Your task to perform on an android device: I want to look for men's clothes style inspirations on the Amazon app.
Image 0: 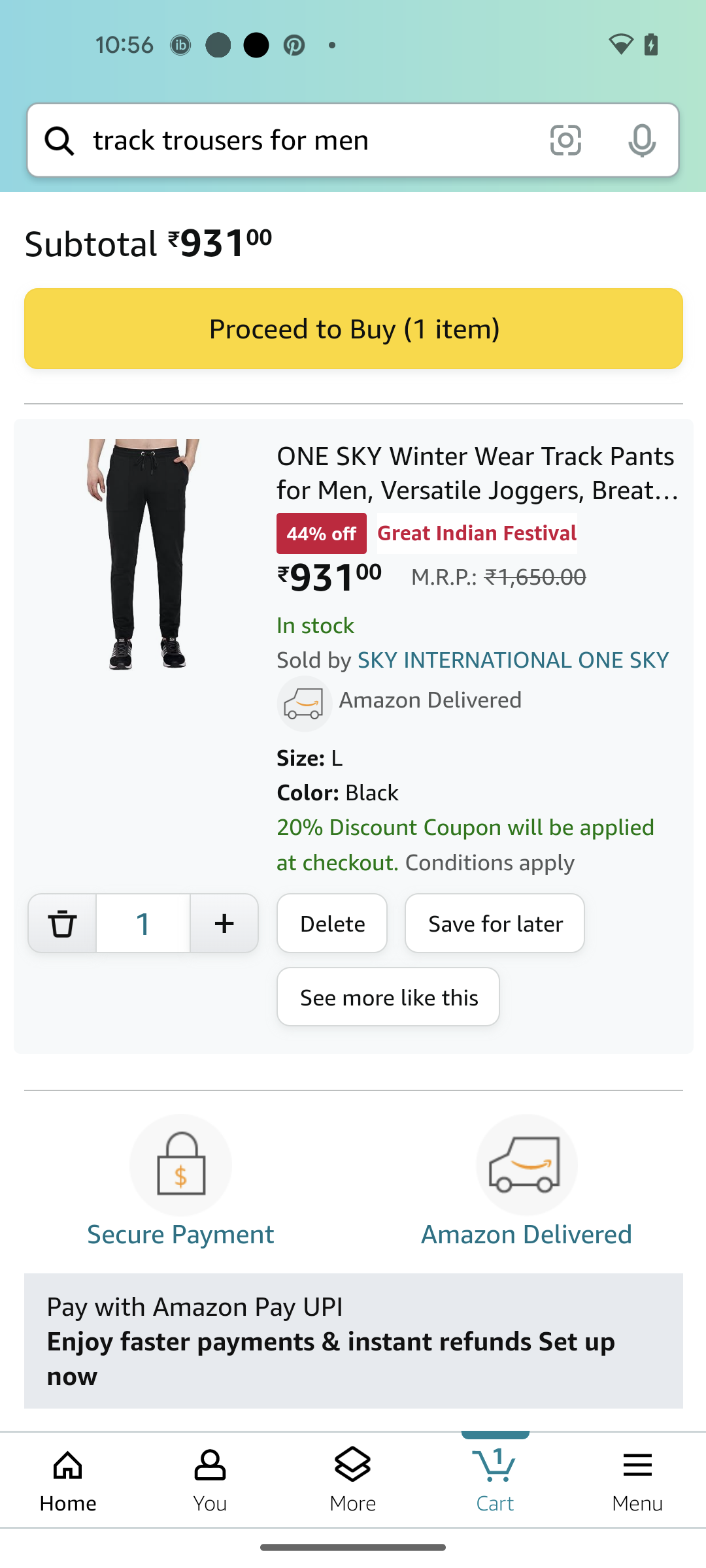
Go to the Home Tab
Step 0: click (67, 1479)
Image 1: 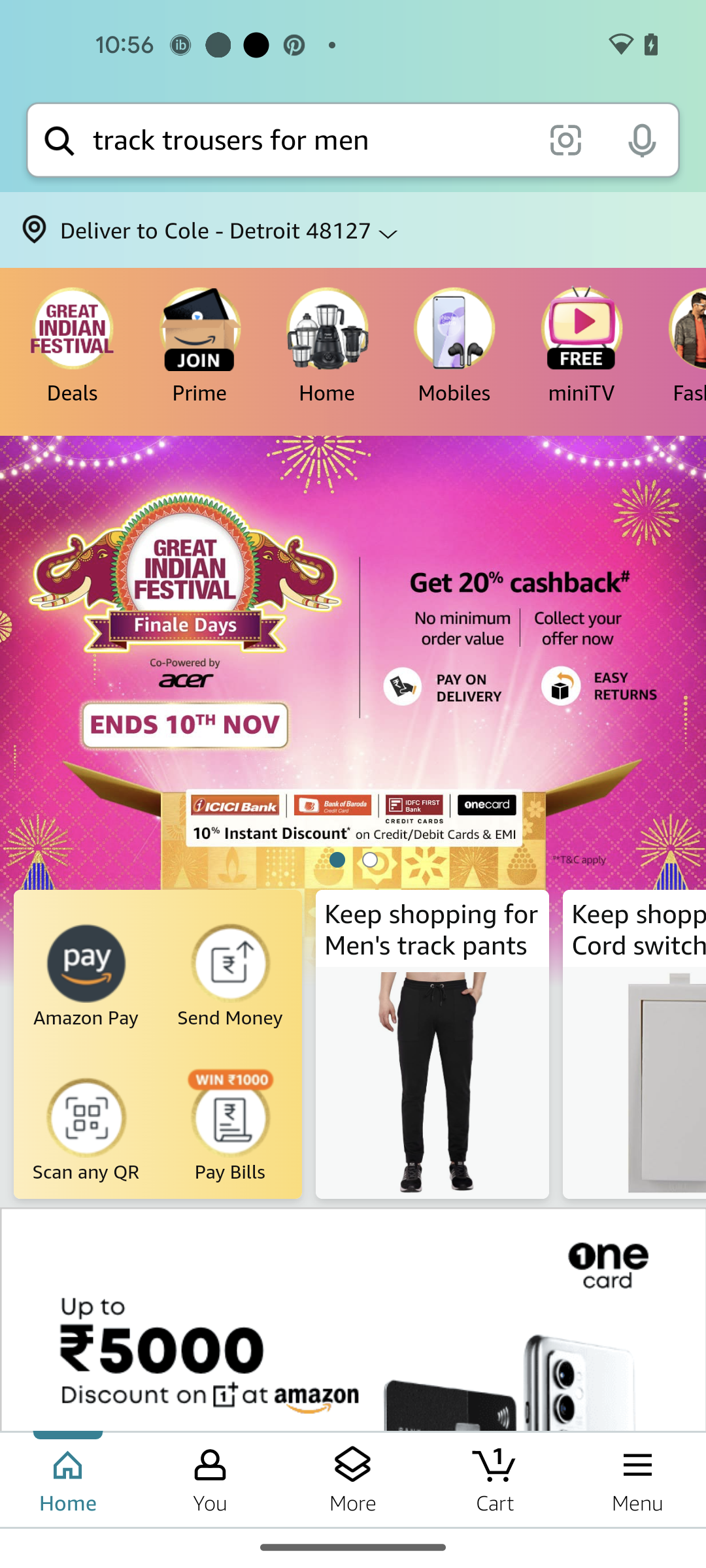
Swipe left the categories
Step 1: scroll right
Image 2: 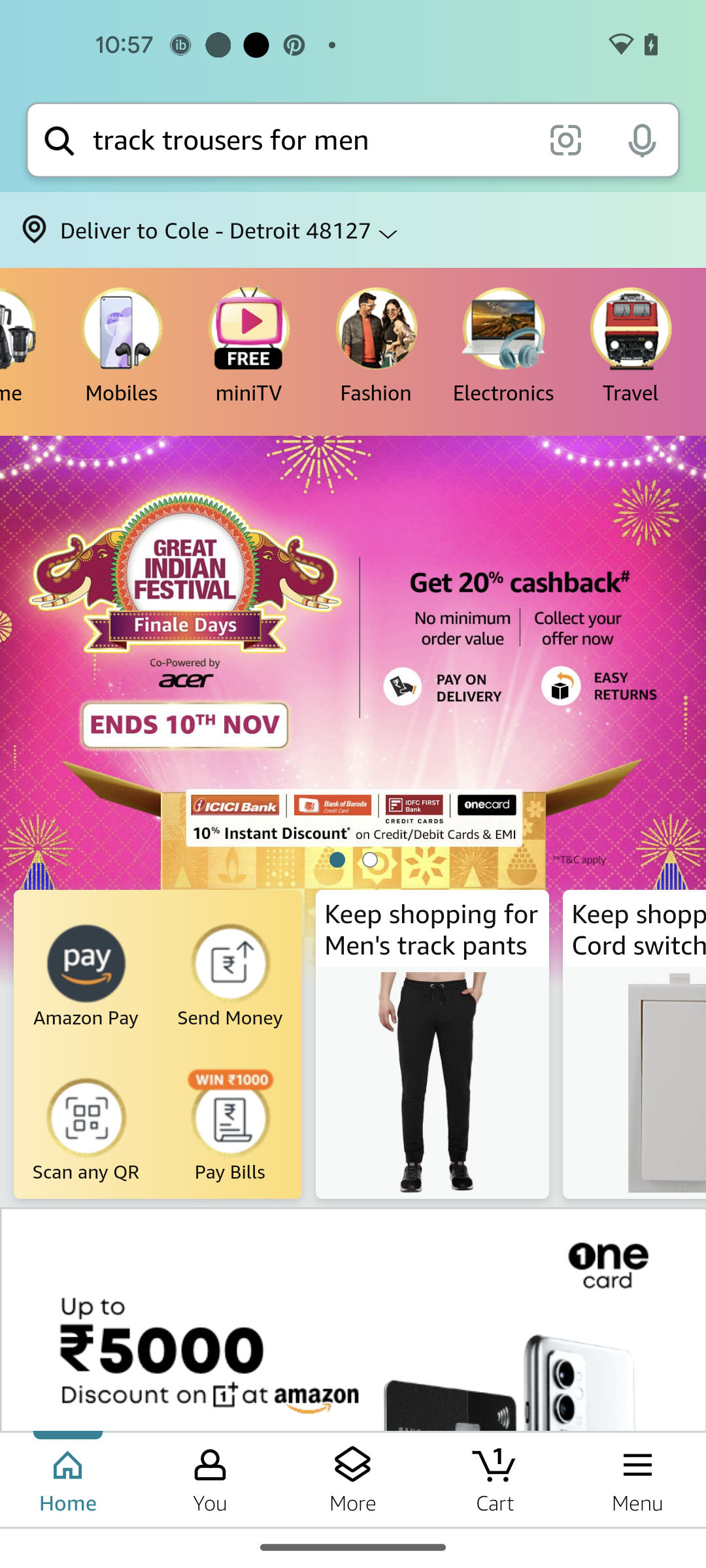
Open the Fashion category
Step 2: click (375, 327)
Image 3: 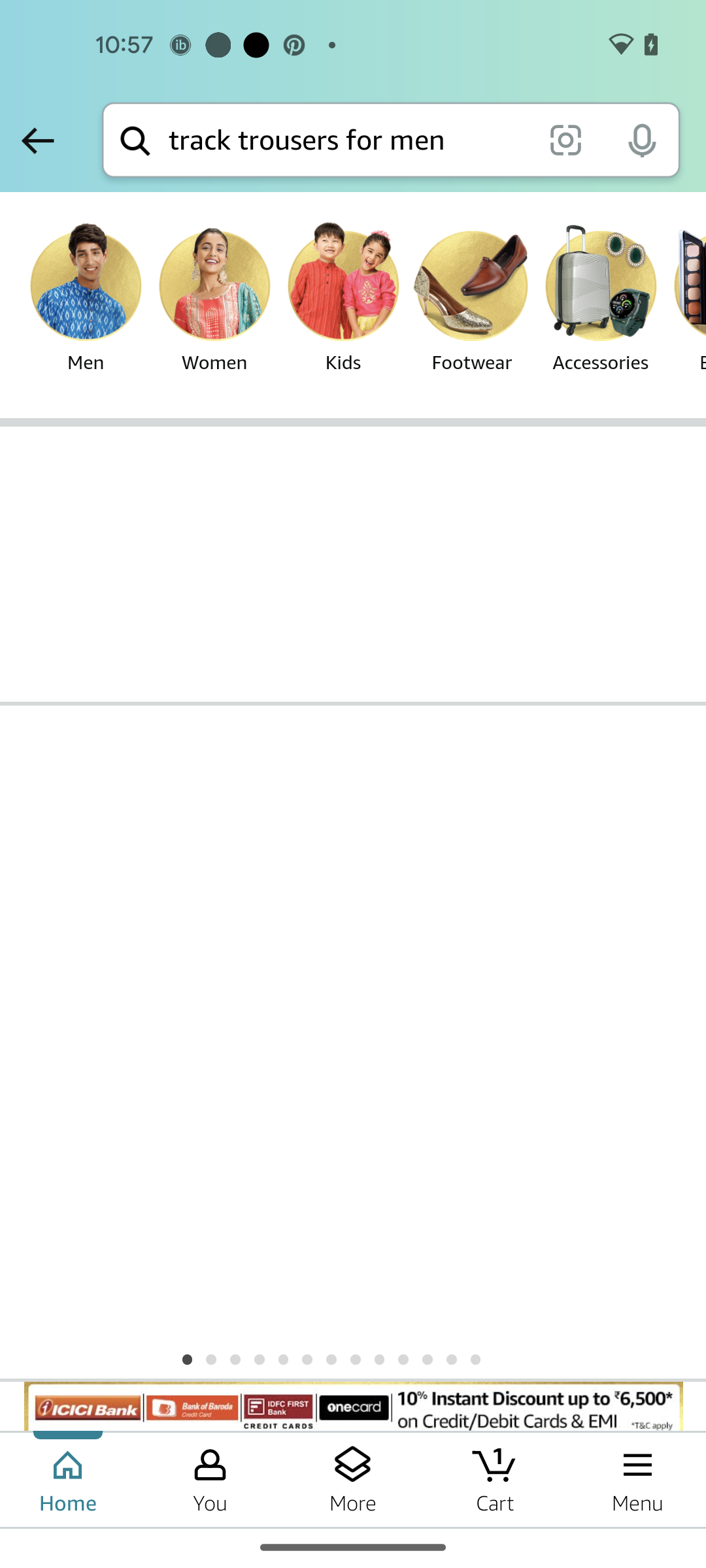
Select the men section
Step 3: click (85, 281)
Image 4: 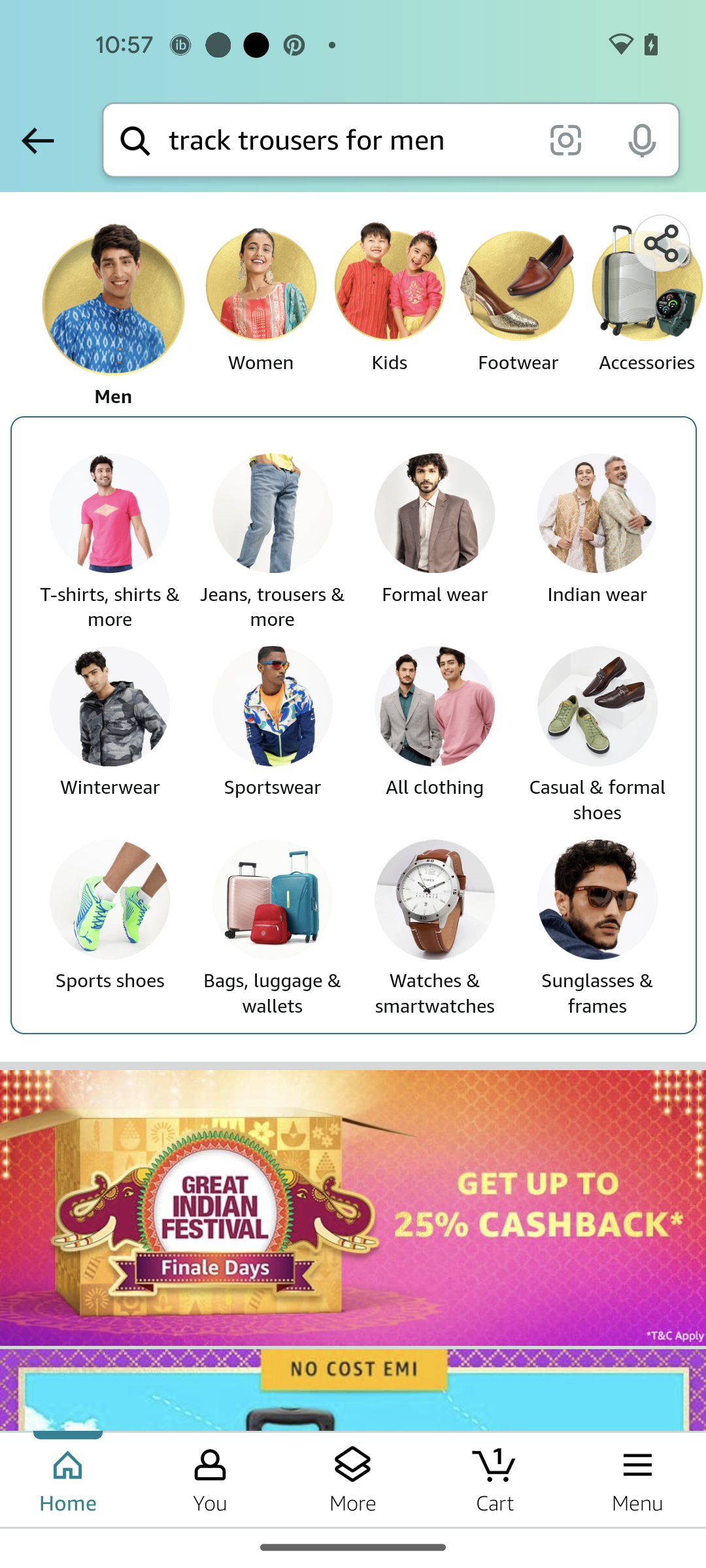
Choose formal wear category
Step 4: click (435, 530)
Image 5: 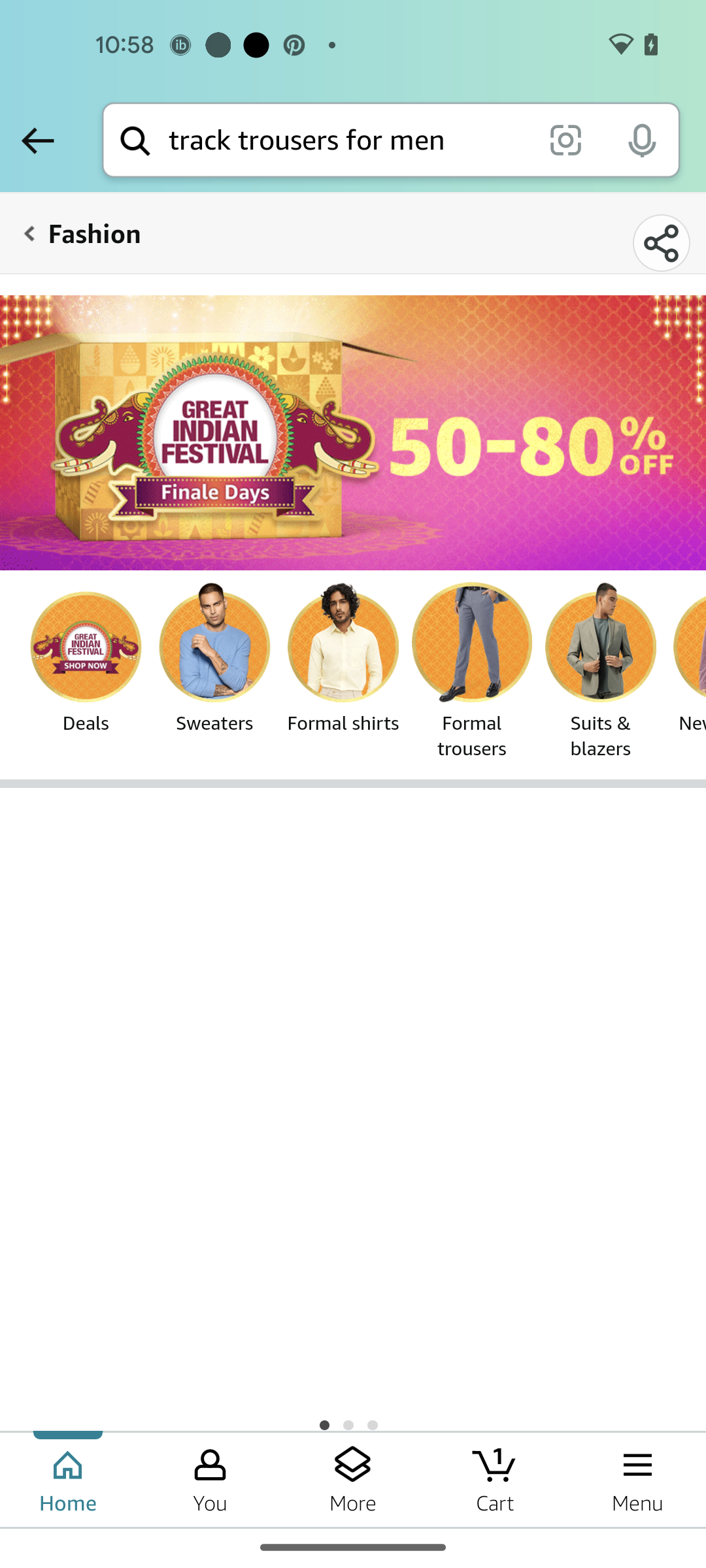
Choose formal wear category
Step 5: wait
Image 6: 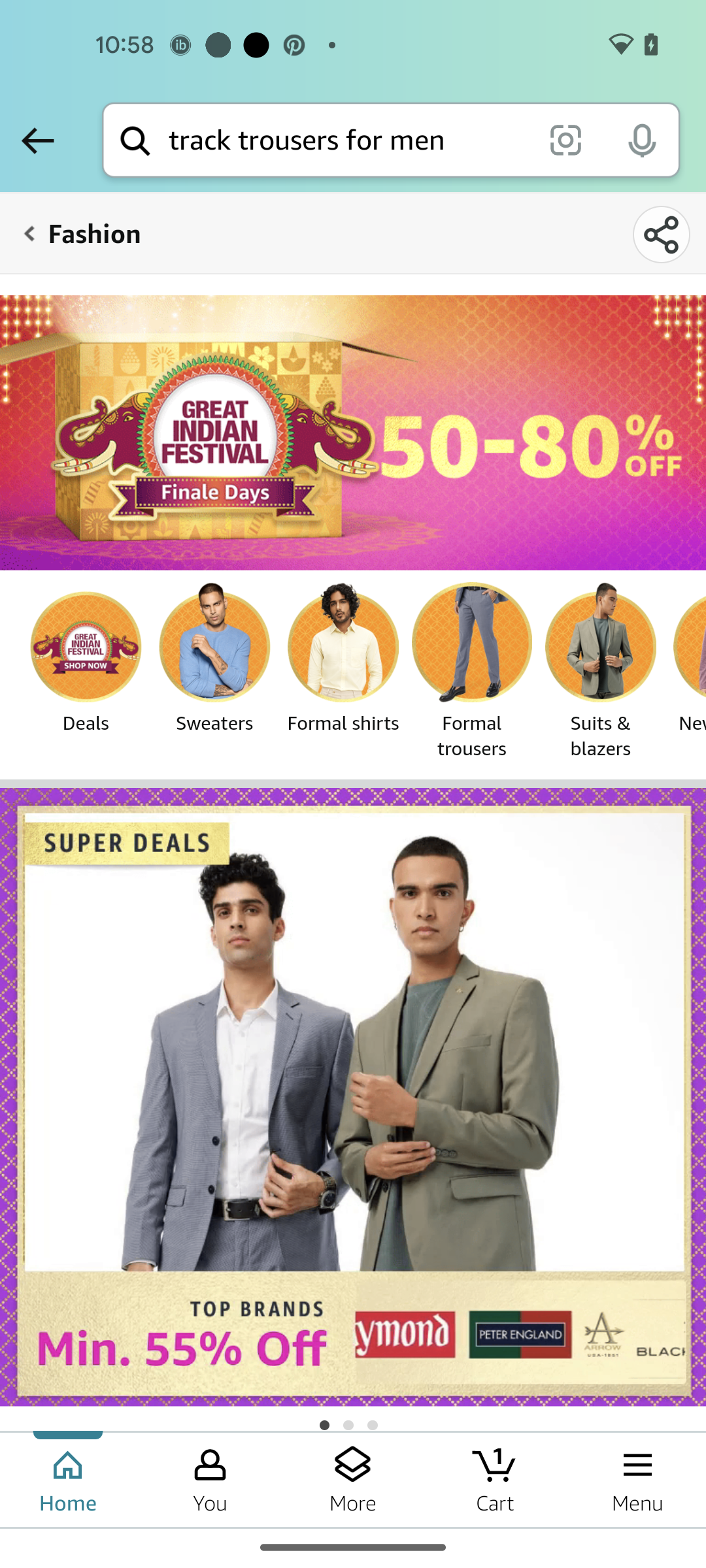
Swipe up to view fashion trends
Step 6: scroll down
Image 7: 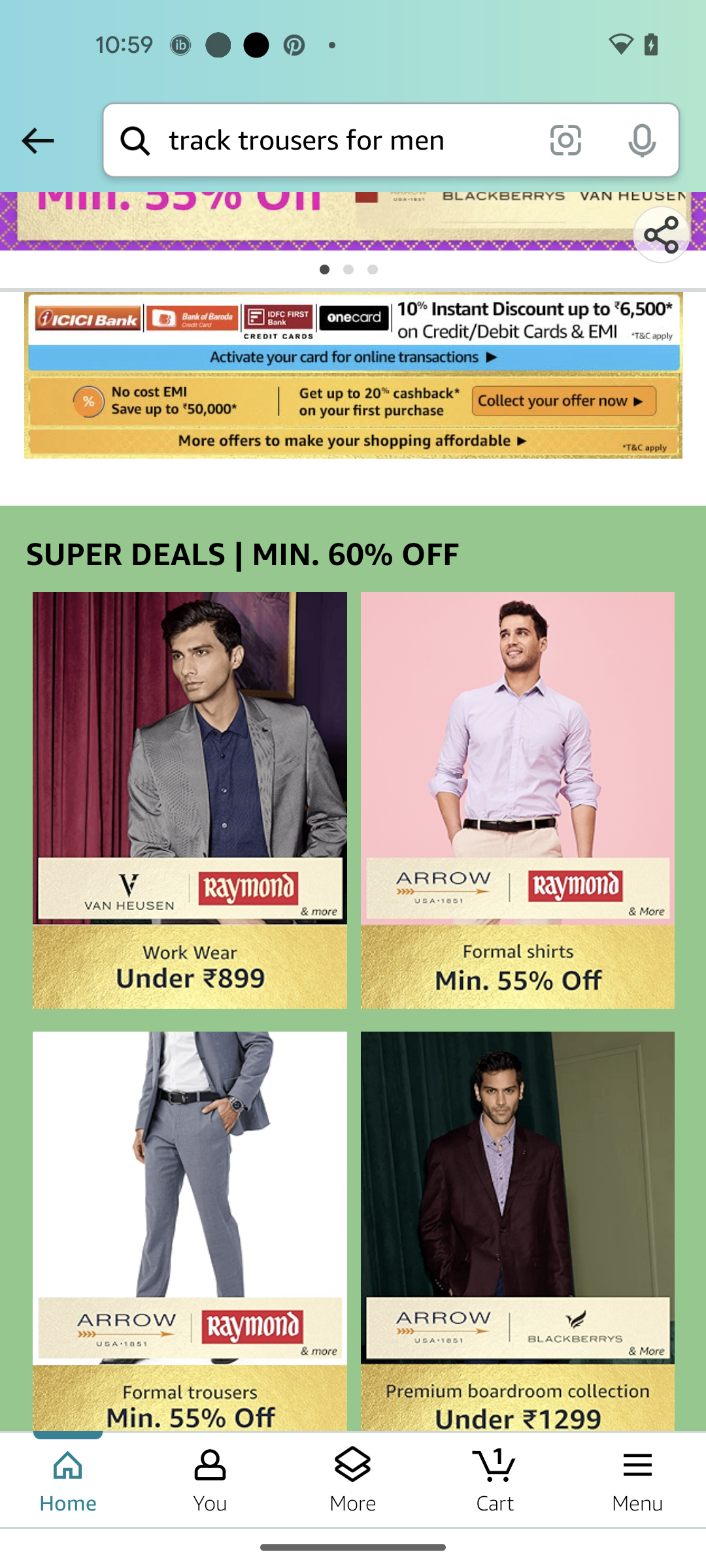
Swipe up to view fashion trends
Step 7: scroll down